Your task to perform on an android device: Set an alarm in the clock app to wake me up at 6:00 a.m. on Saturday with a vibration.
Image 0: 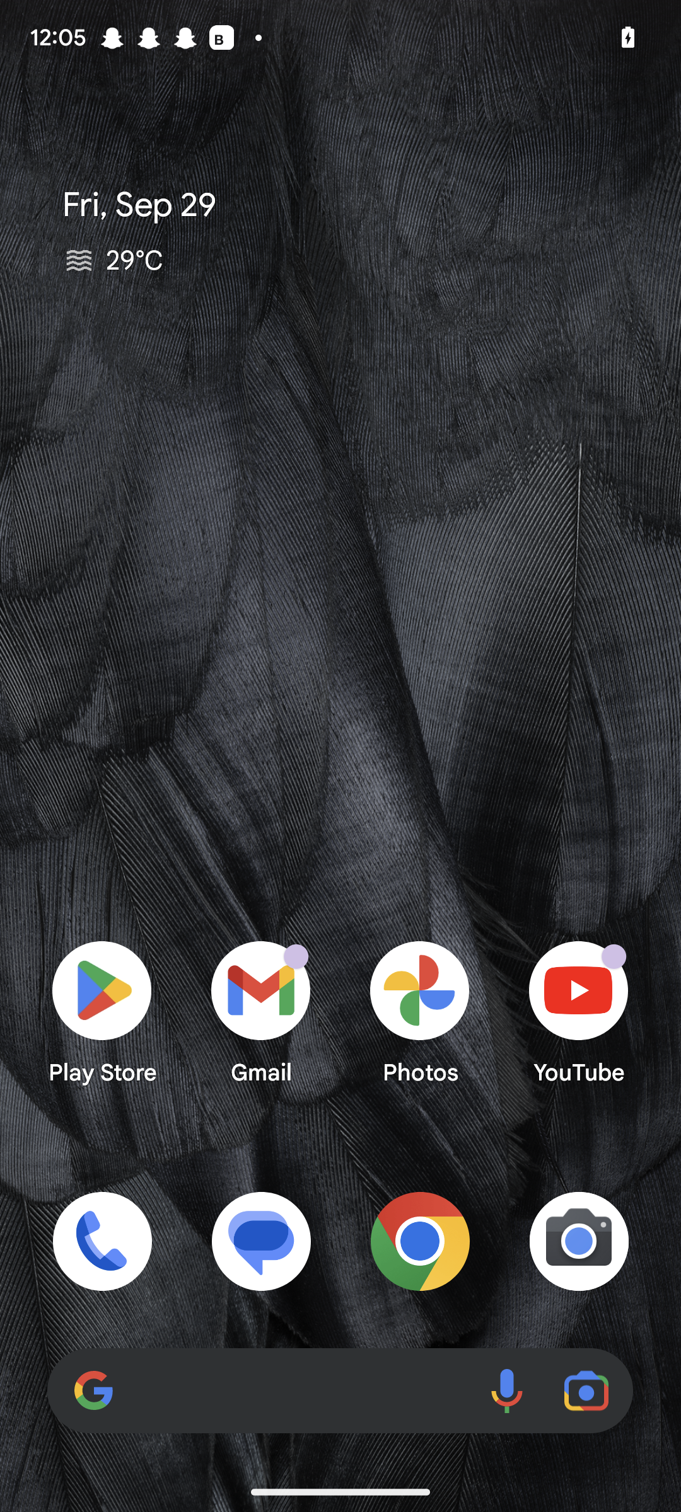
Open the clock app.
Step 0: open app "Clock"
Image 1: 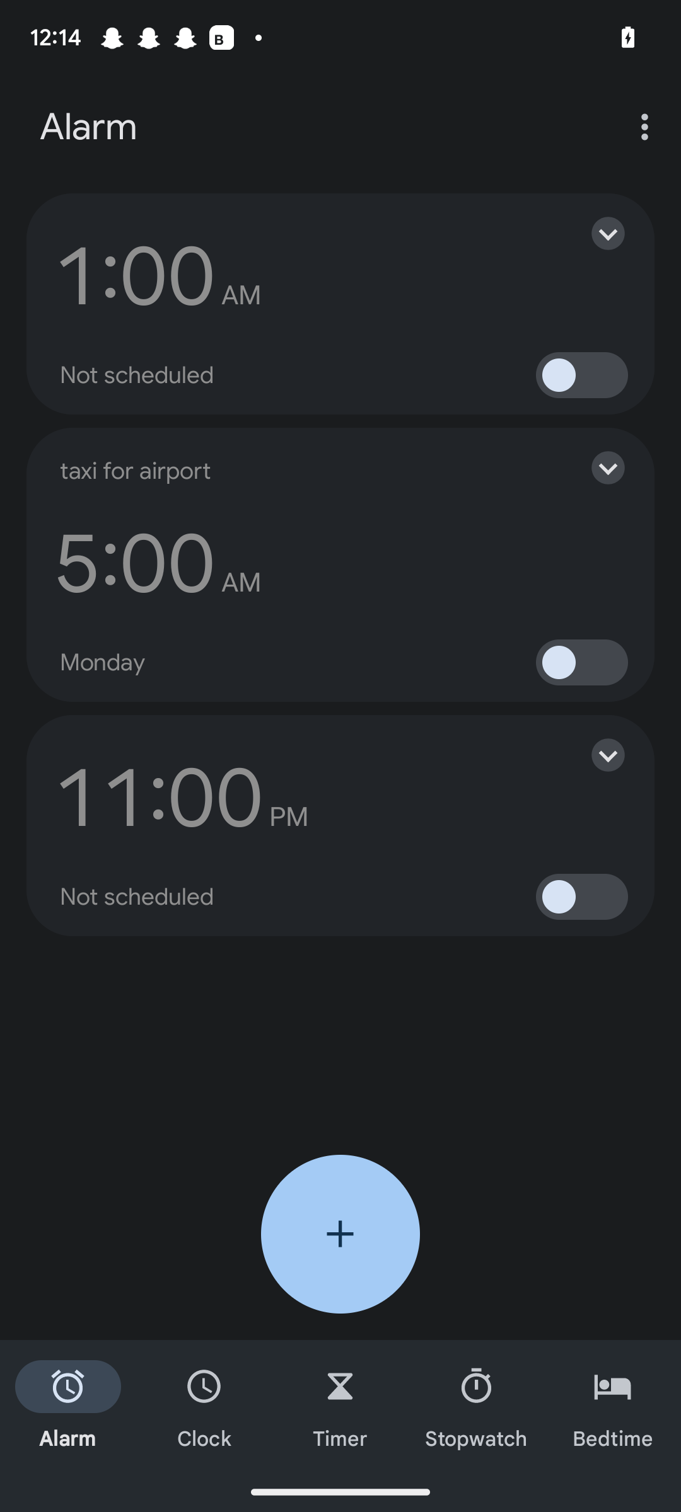
Click on the plus icon at the bottom of the screen.
Step 1: click (340, 1234)
Image 2: 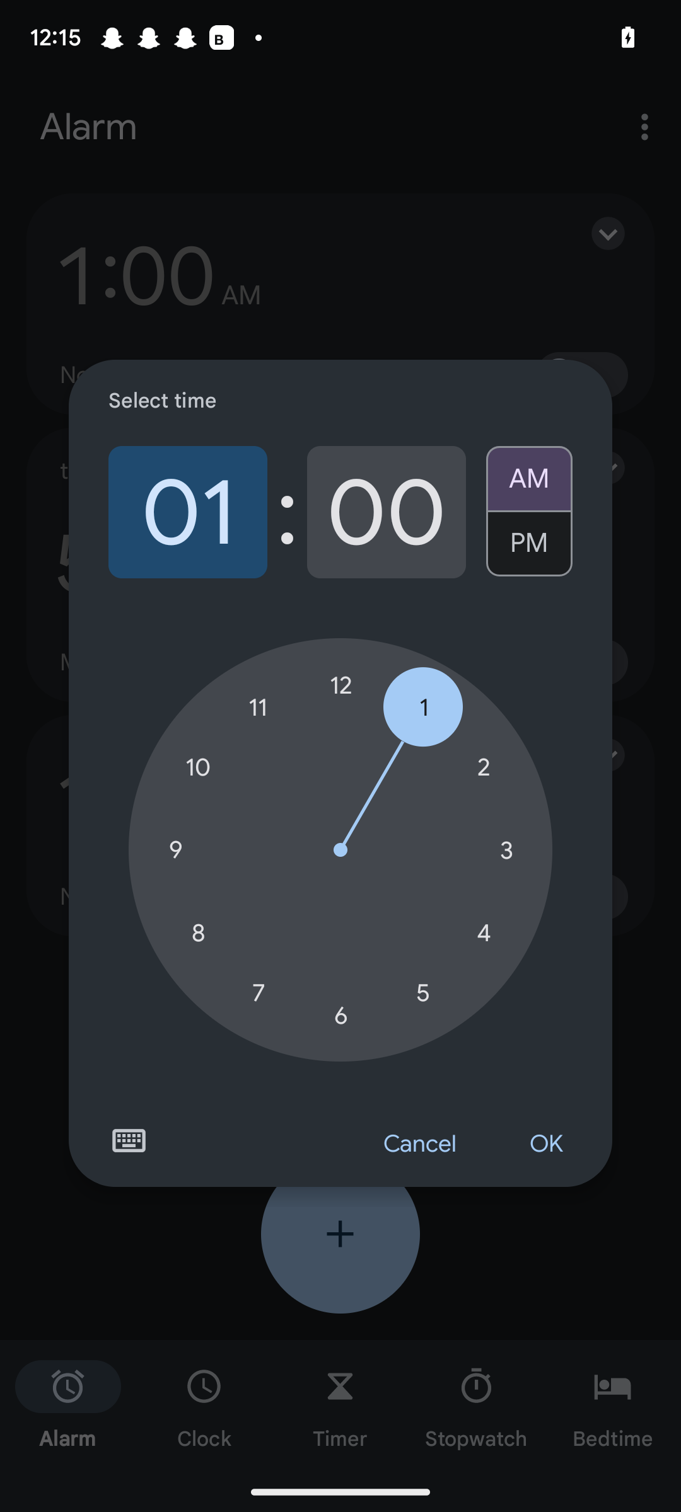
Click on 6 inside the circle in the middle of the screen.
Step 2: click (340, 1016)
Image 3: 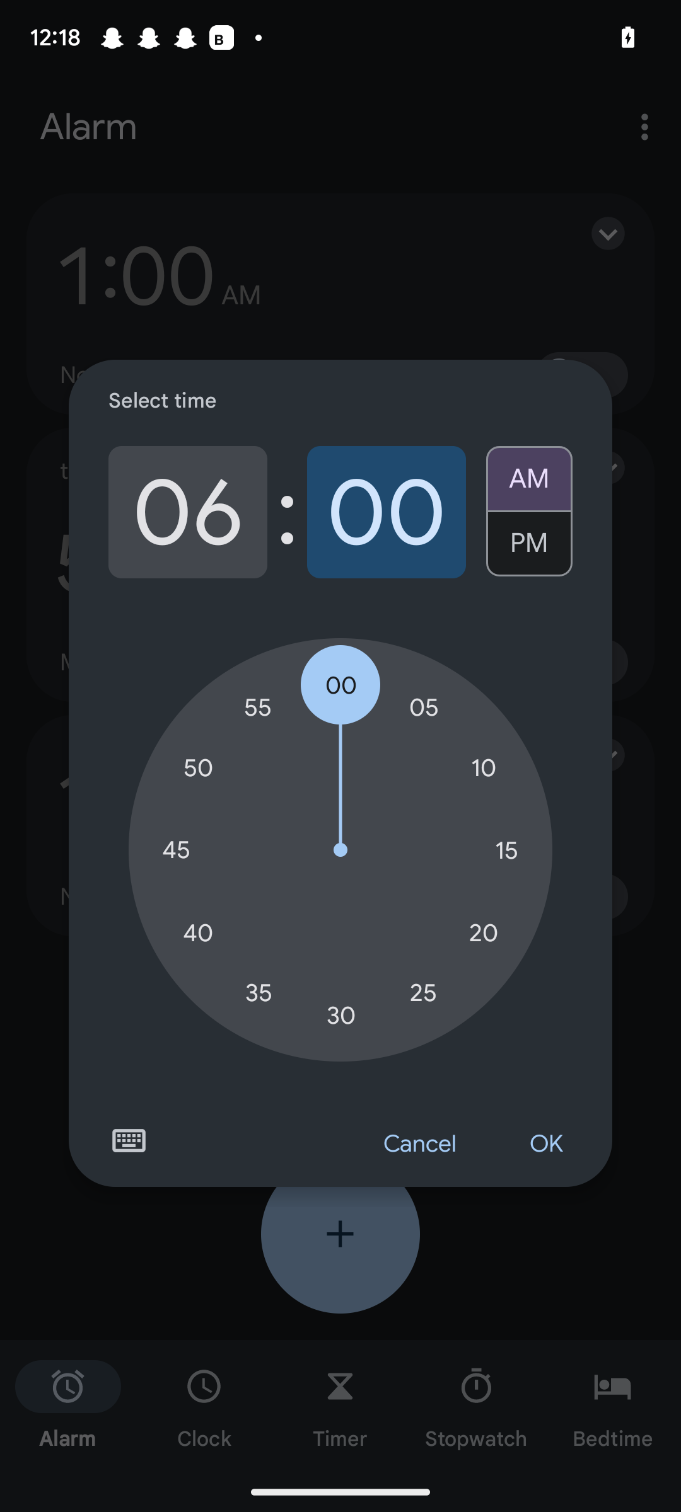
Click on AM in the middle of the screen.
Step 3: click (529, 472)
Image 4: 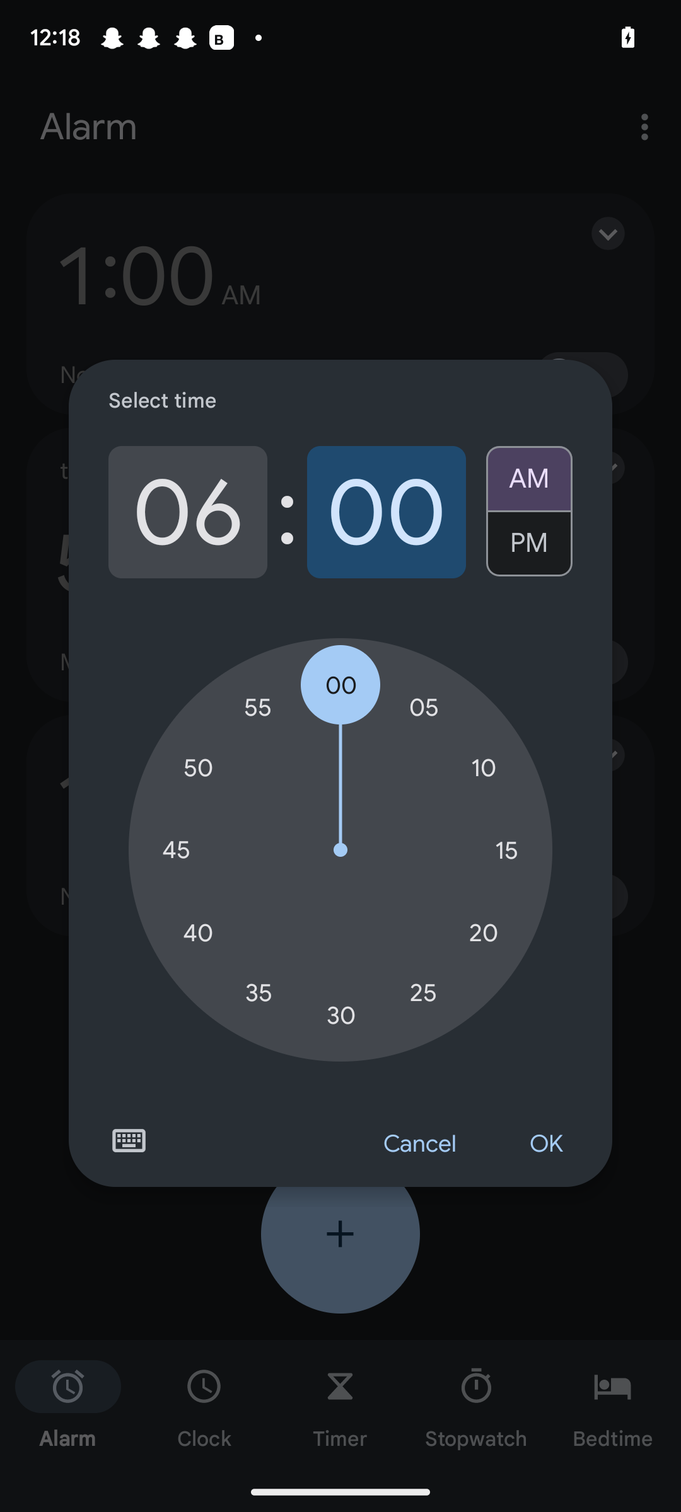
Click on OK after Cancel.
Step 4: click (545, 1143)
Image 5: 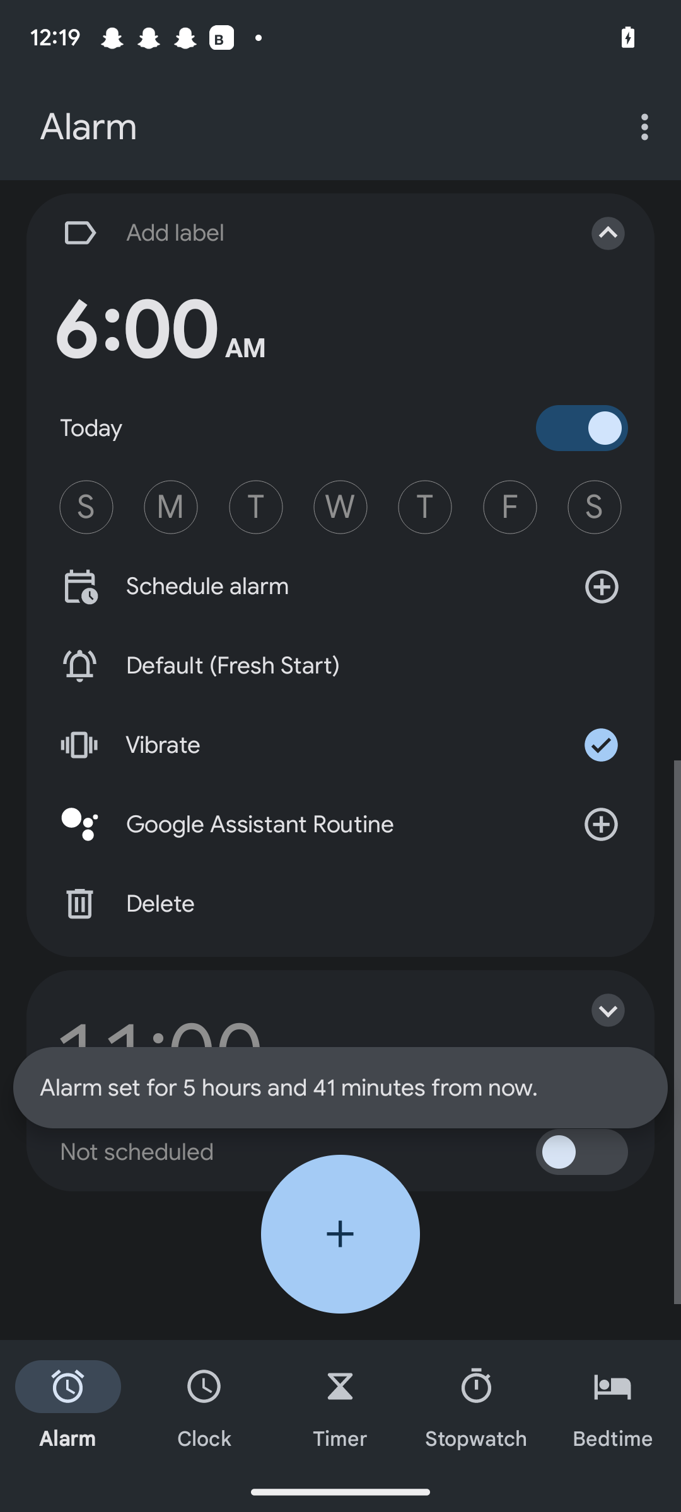
Click on Add label text field at the top of the screen.
Step 5: click (307, 233)
Image 6: 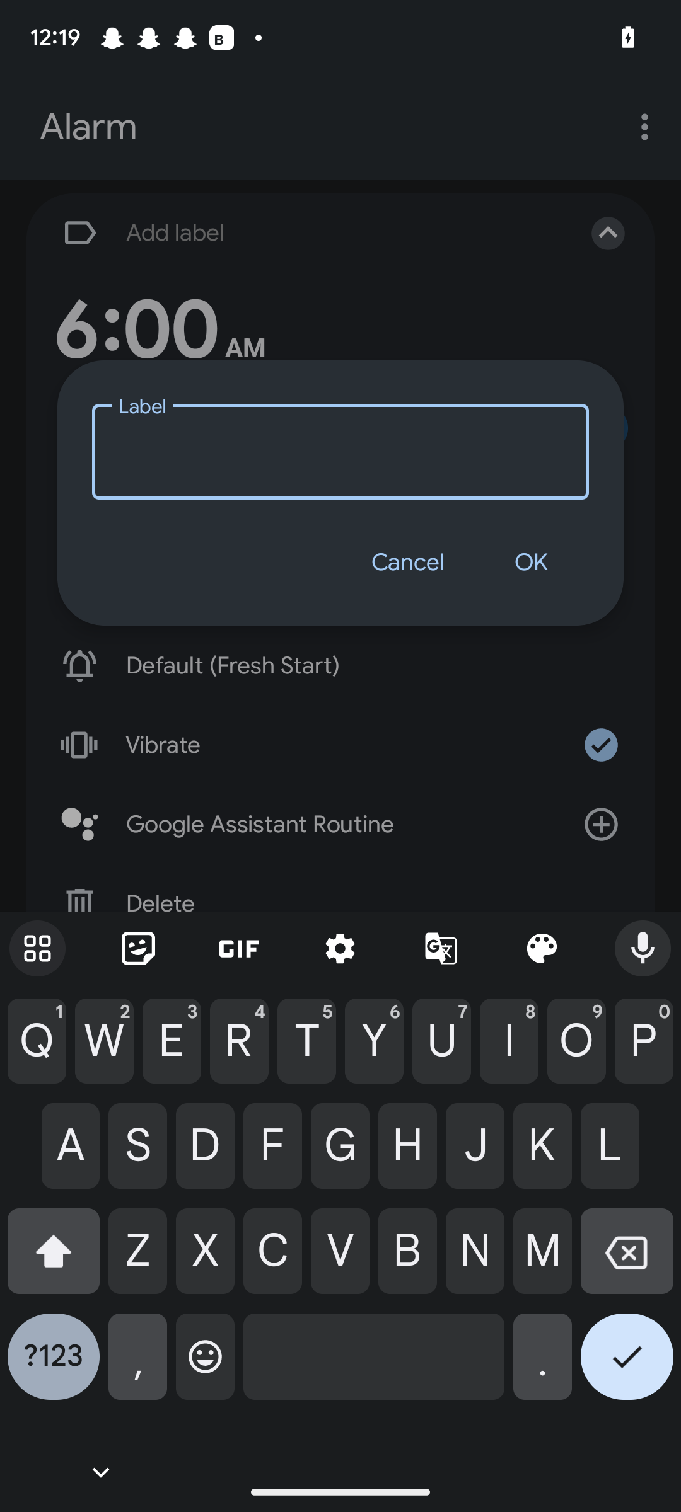
Type wake up in the text field and then click on OK.
Step 6: type "Wake up"
Image 7: 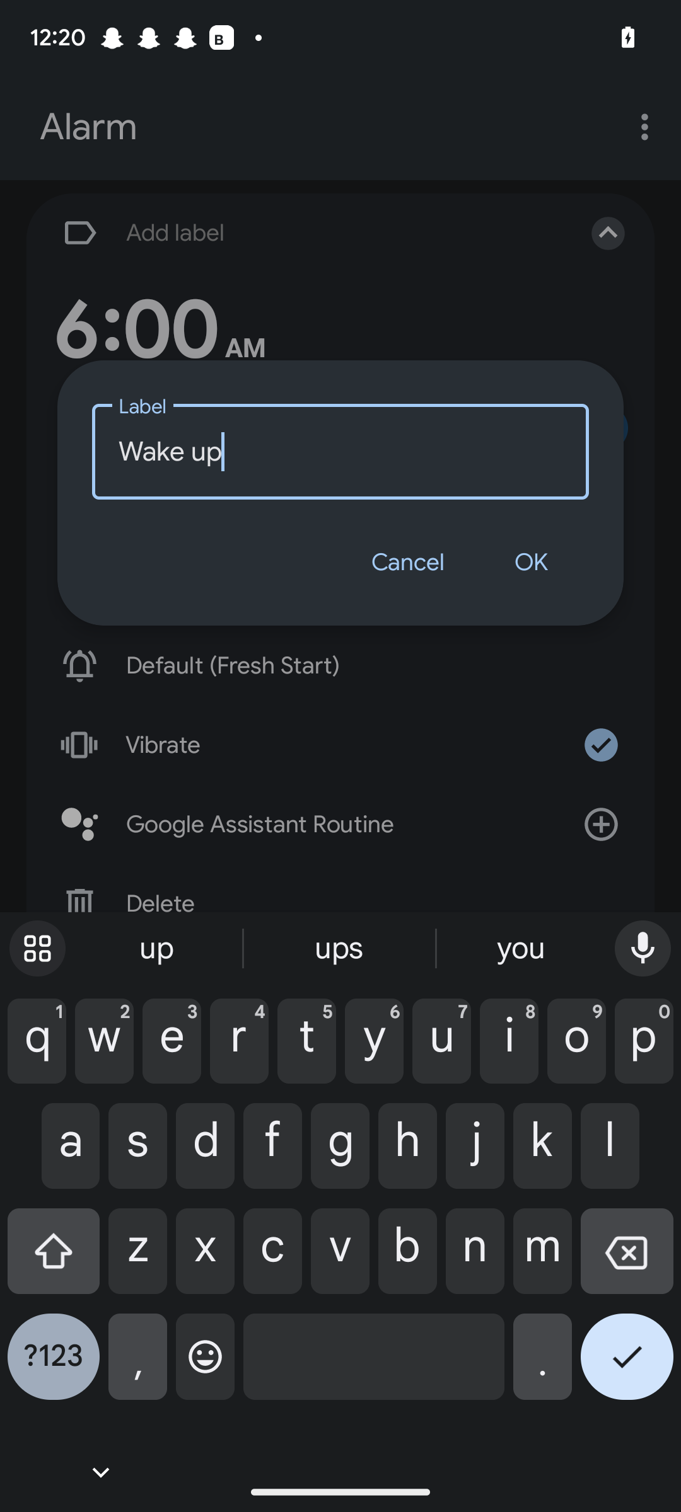
Type wake up in the text field and then click on OK.
Step 7: click (530, 563)
Image 8: 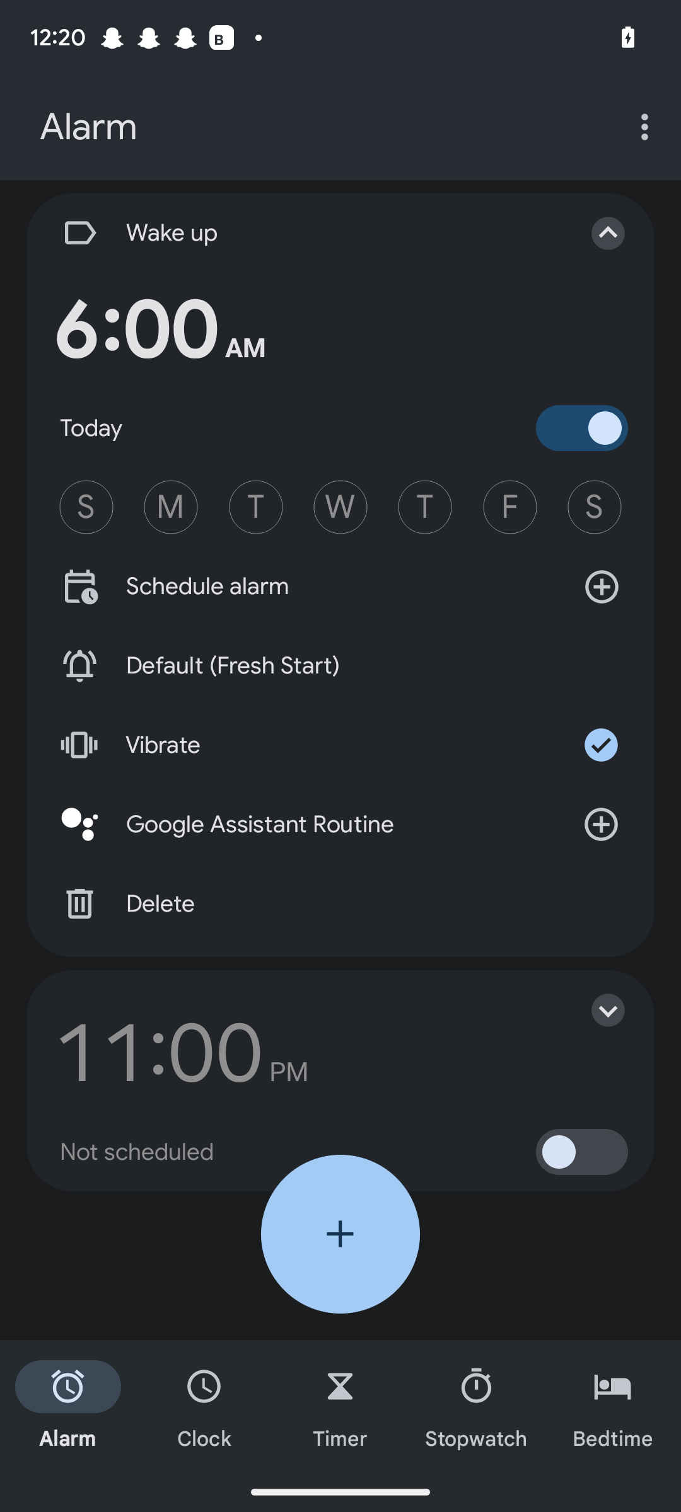
Click on S after F on the right side of the screen.
Step 8: click (594, 507)
Image 9: 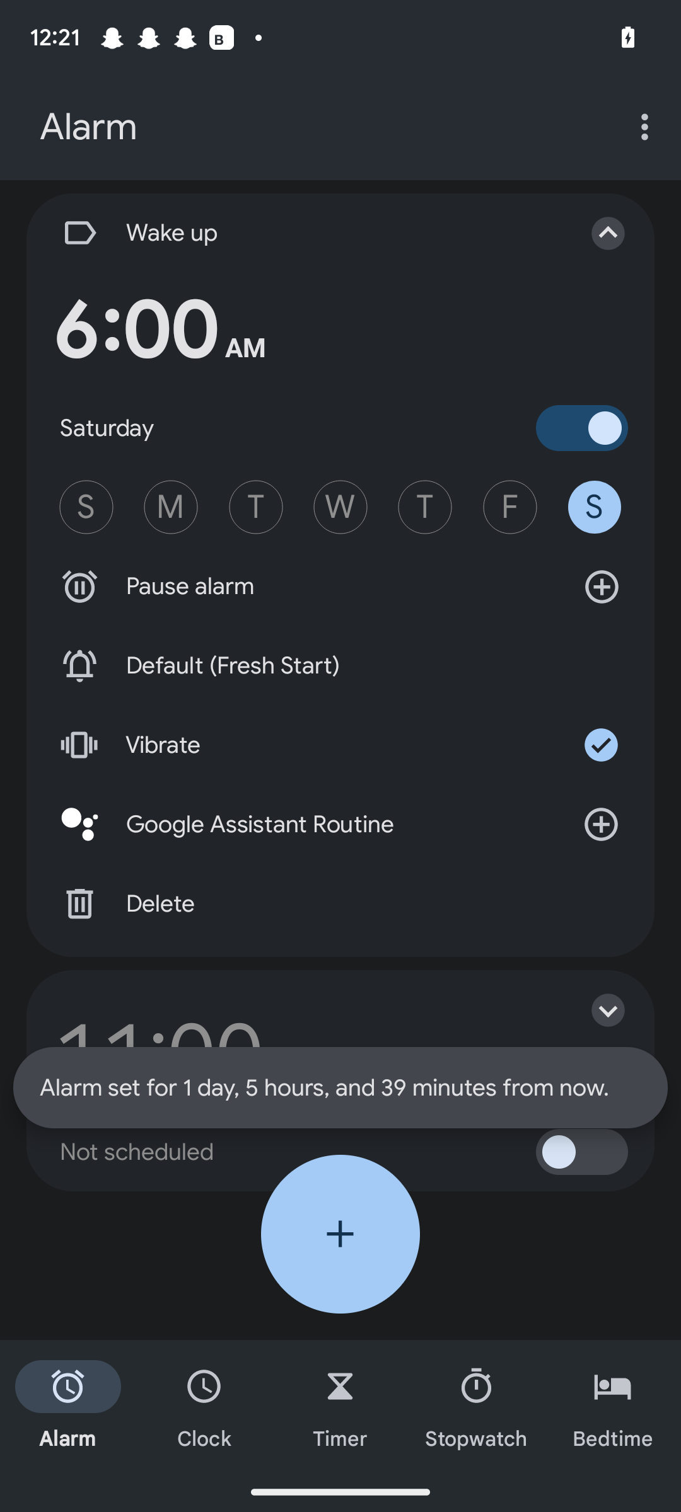
Click on vibrate on the left side of the screen.
Step 9: click (340, 745)
Image 10: 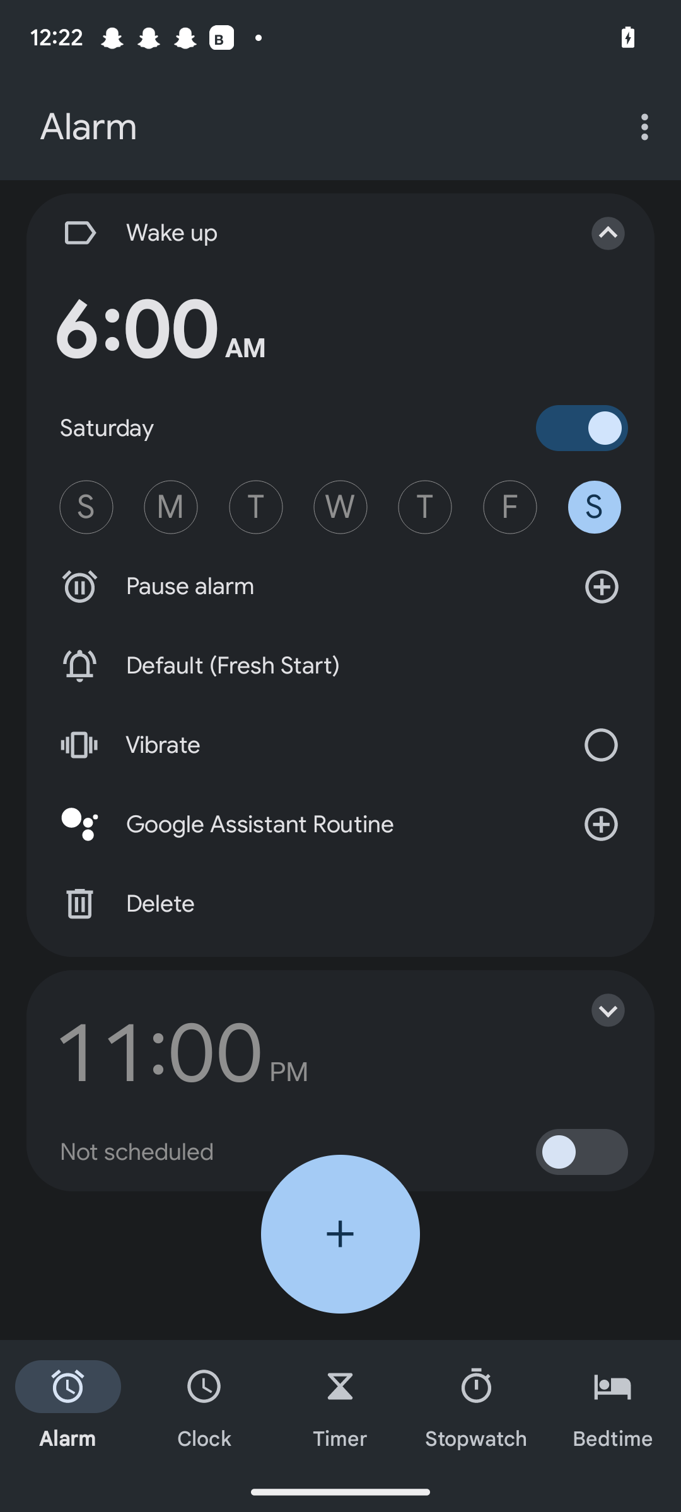
Click on vibrate on the left side of the screen.
Step 10: click (340, 745)